Your task to perform on an android device:  Share the picture of West highland way East Dunbartonshire , Scotland  through the gmail app on email id -dbwscratch.test.id5@gmail.com
Image 1: 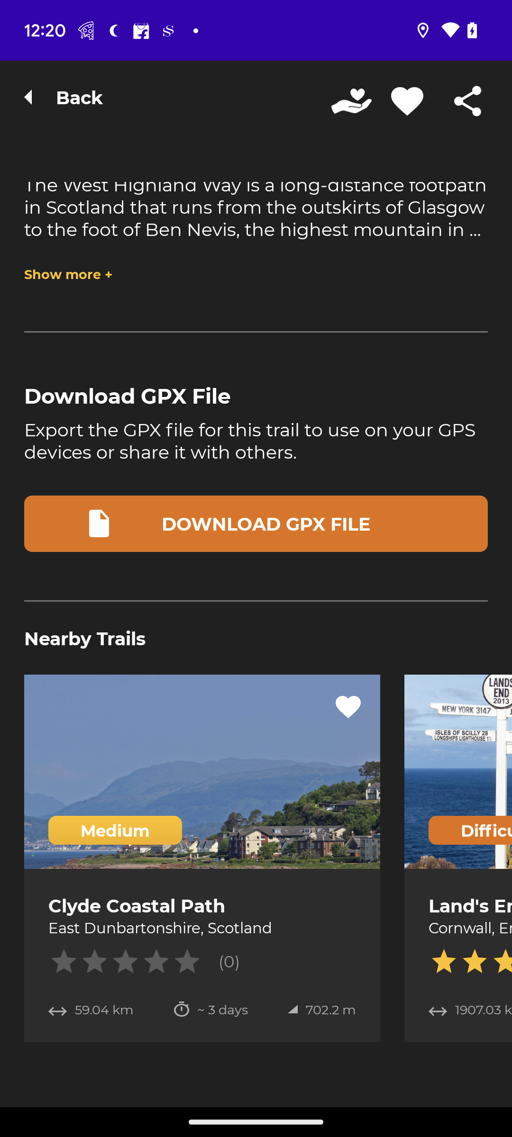
go back to the previous page 
Step 1: press back button
Image 2: 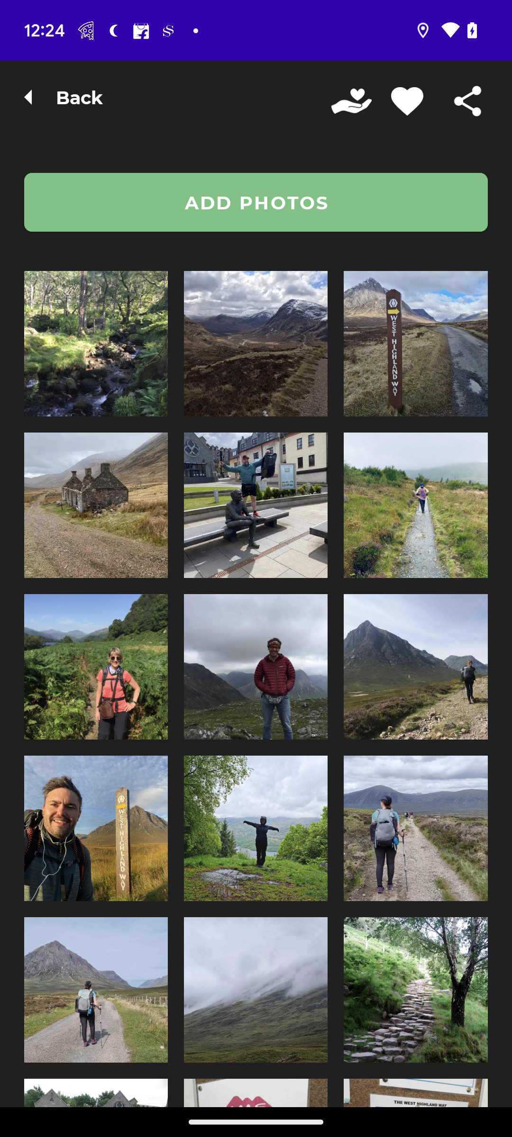
go back to the previous page 
Step 2: wait
Image 3: 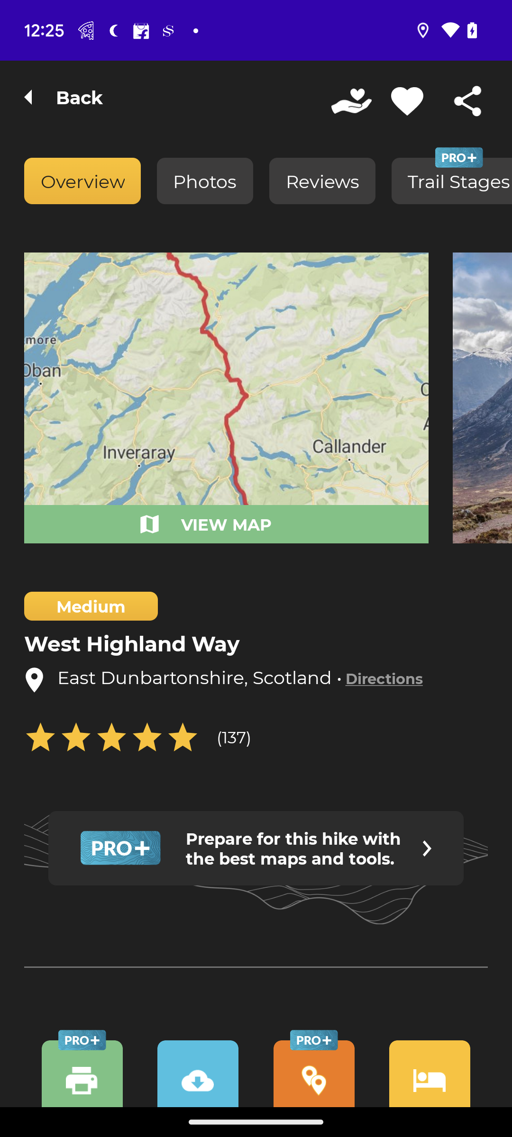
click on the photos option
Step 3: click (205, 180)
Image 4: 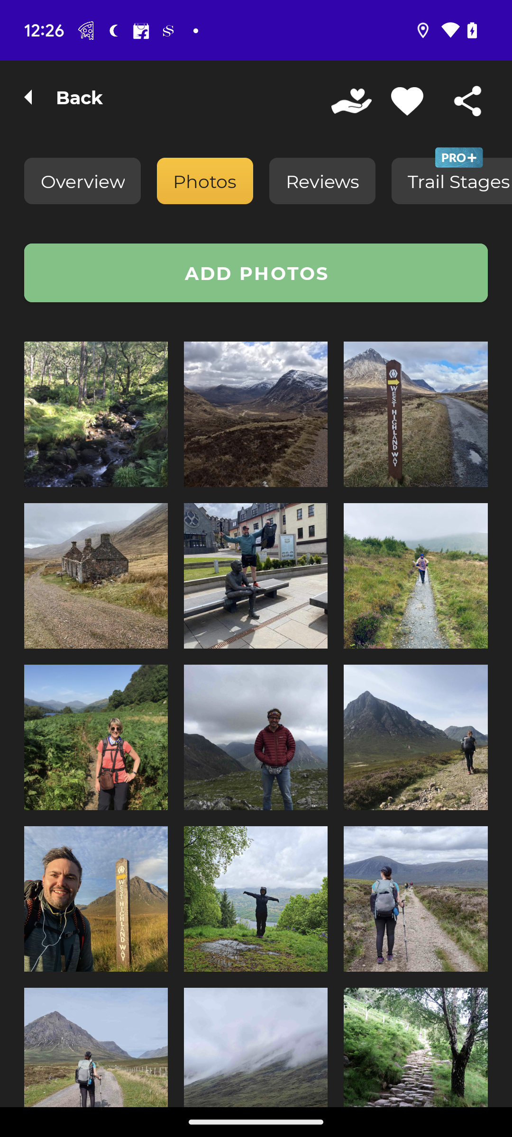
click on the share icon at the top right corner of the screen
Step 4: click (467, 100)
Image 5: 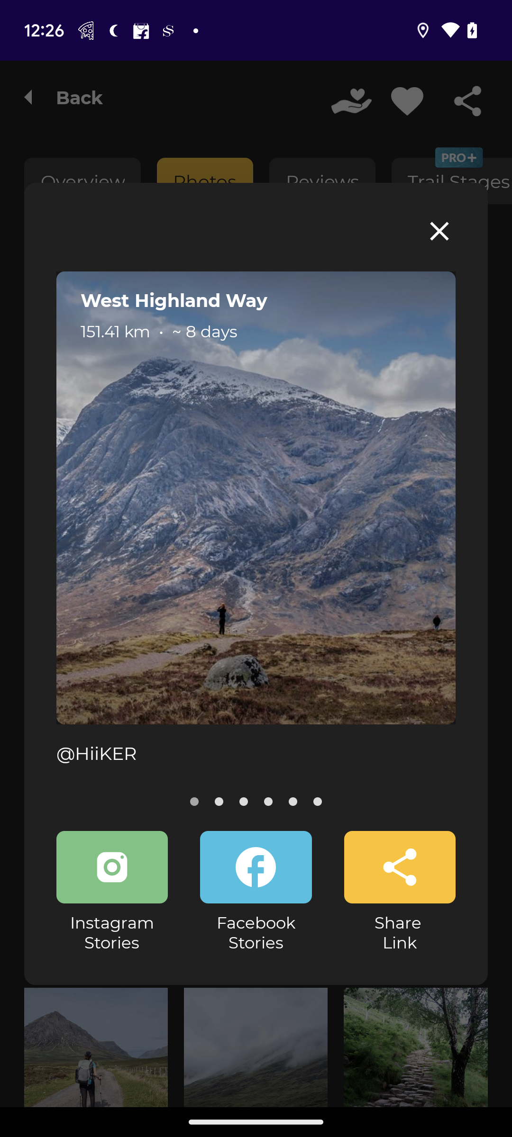
click on the share link button at the bottom left corner of the screen
Step 5: click (399, 866)
Image 6: 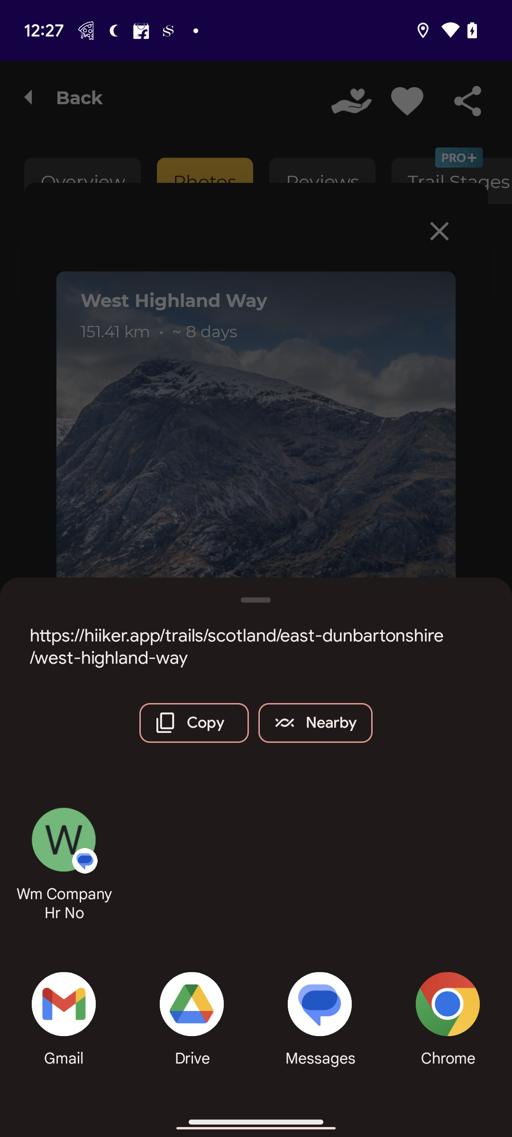
go to the gmail option 
Step 6: click (63, 1004)
Image 7: 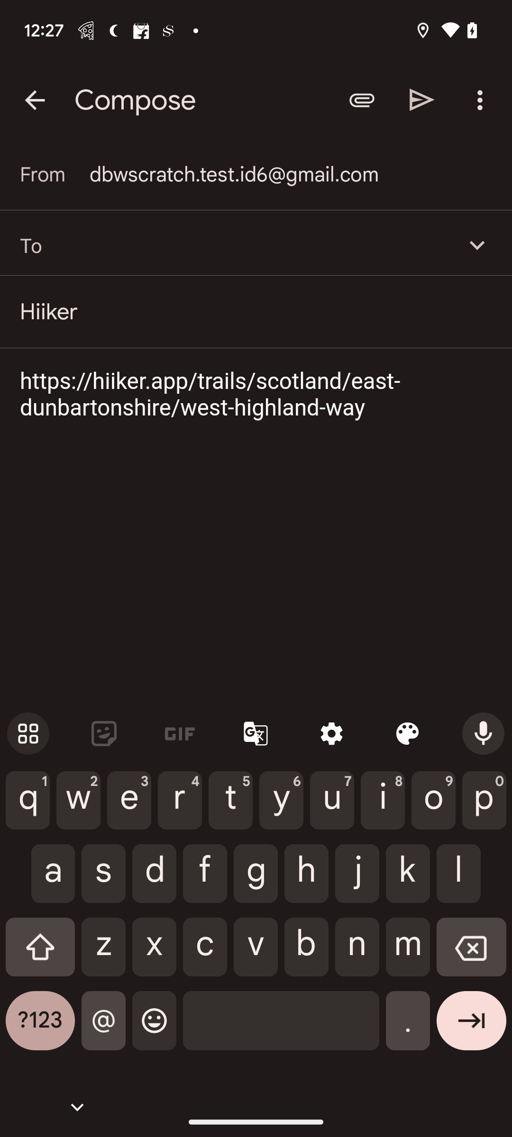
enter email id dbwscratch.test.id5@gmail.com
Step 7: type "dbwscratch.test.id5@gmail.com"
Image 8: 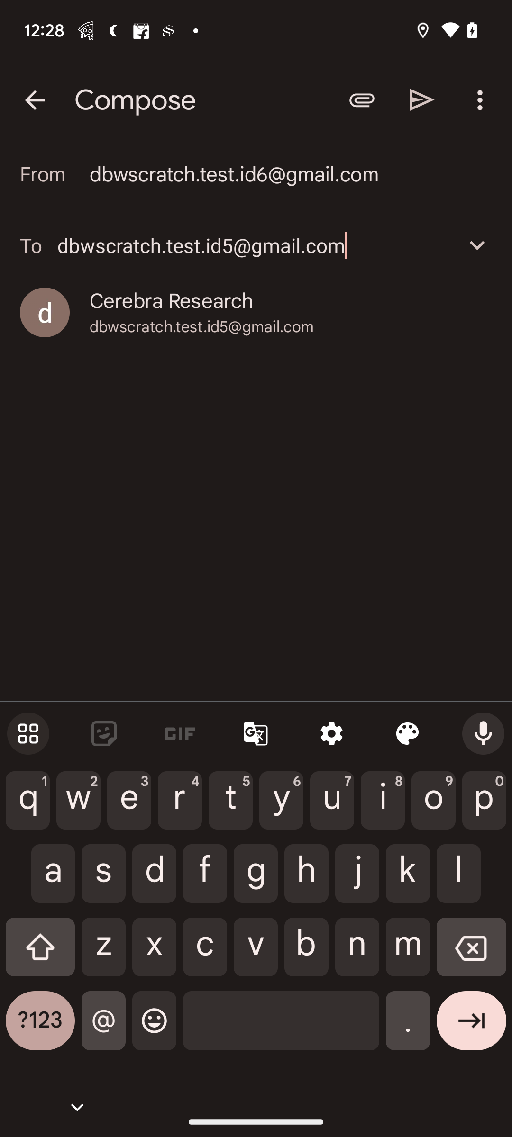
click on the first option
Step 8: click (256, 312)
Image 9: 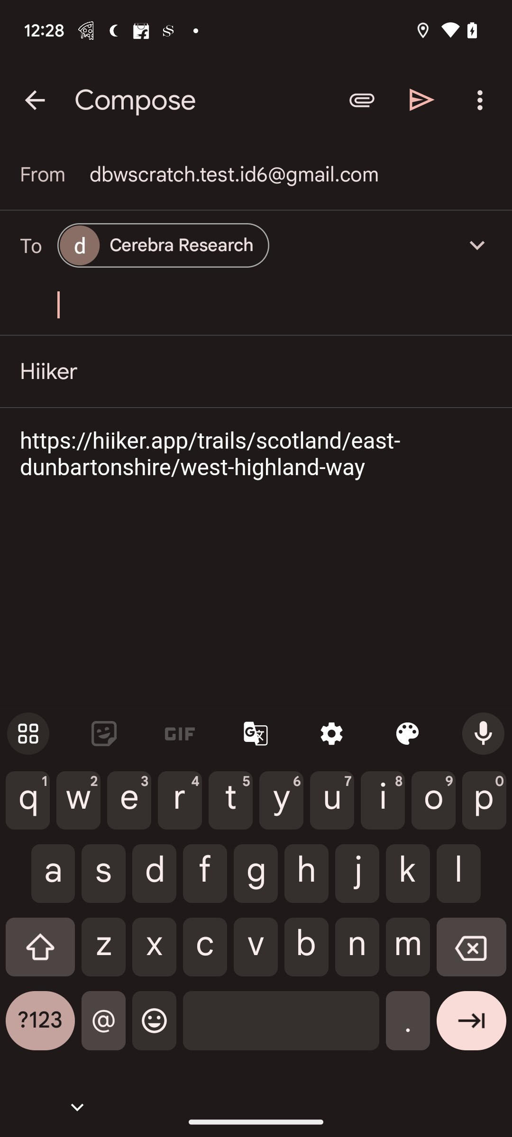
click on the send icon button 
Step 9: click (422, 100)